Your task to perform on an android device: Open the Mindfulness app, I would like to have a personalized guided meditation to help me be productive throughout the day.
Image 0: 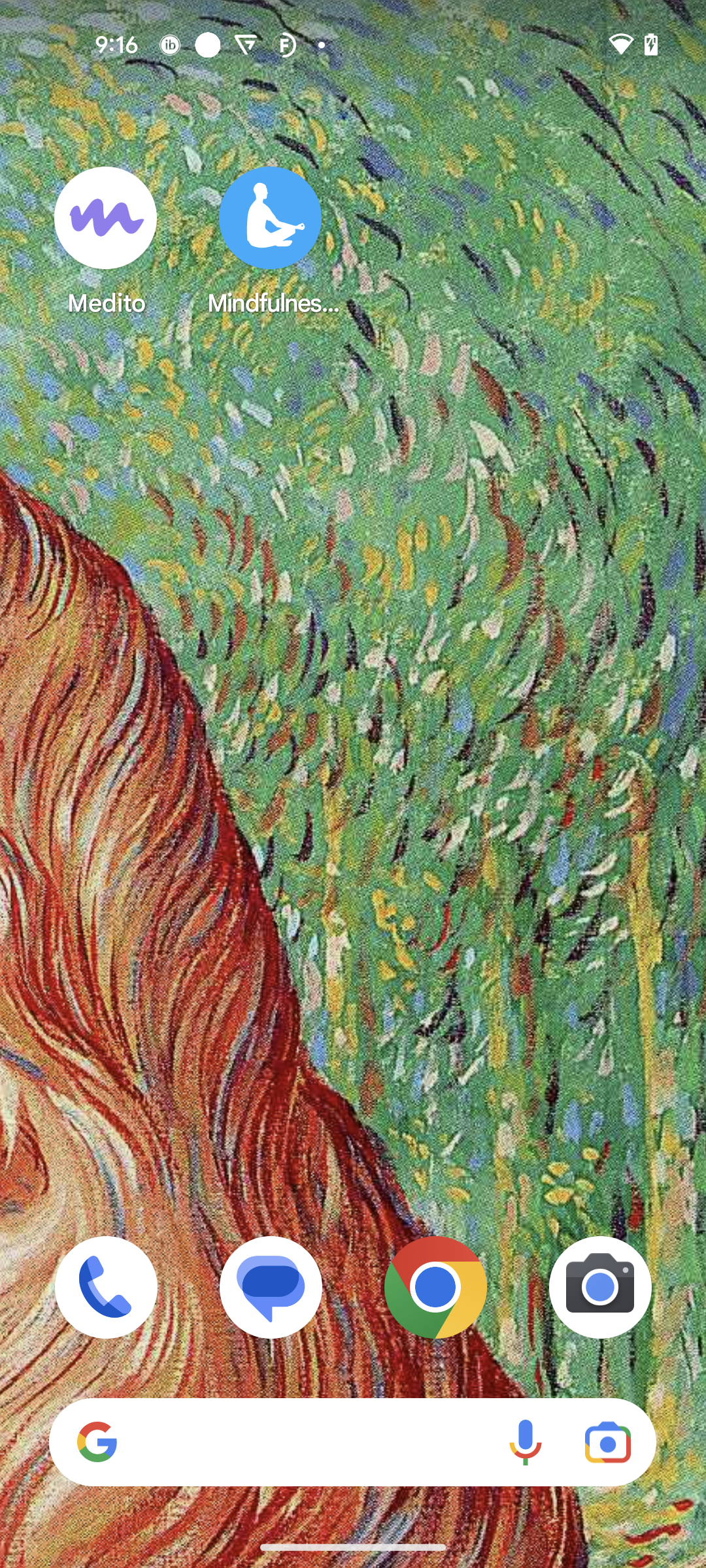
Open the Mindfulness app
Step 0: open app "Mindfulness App"
Image 1: 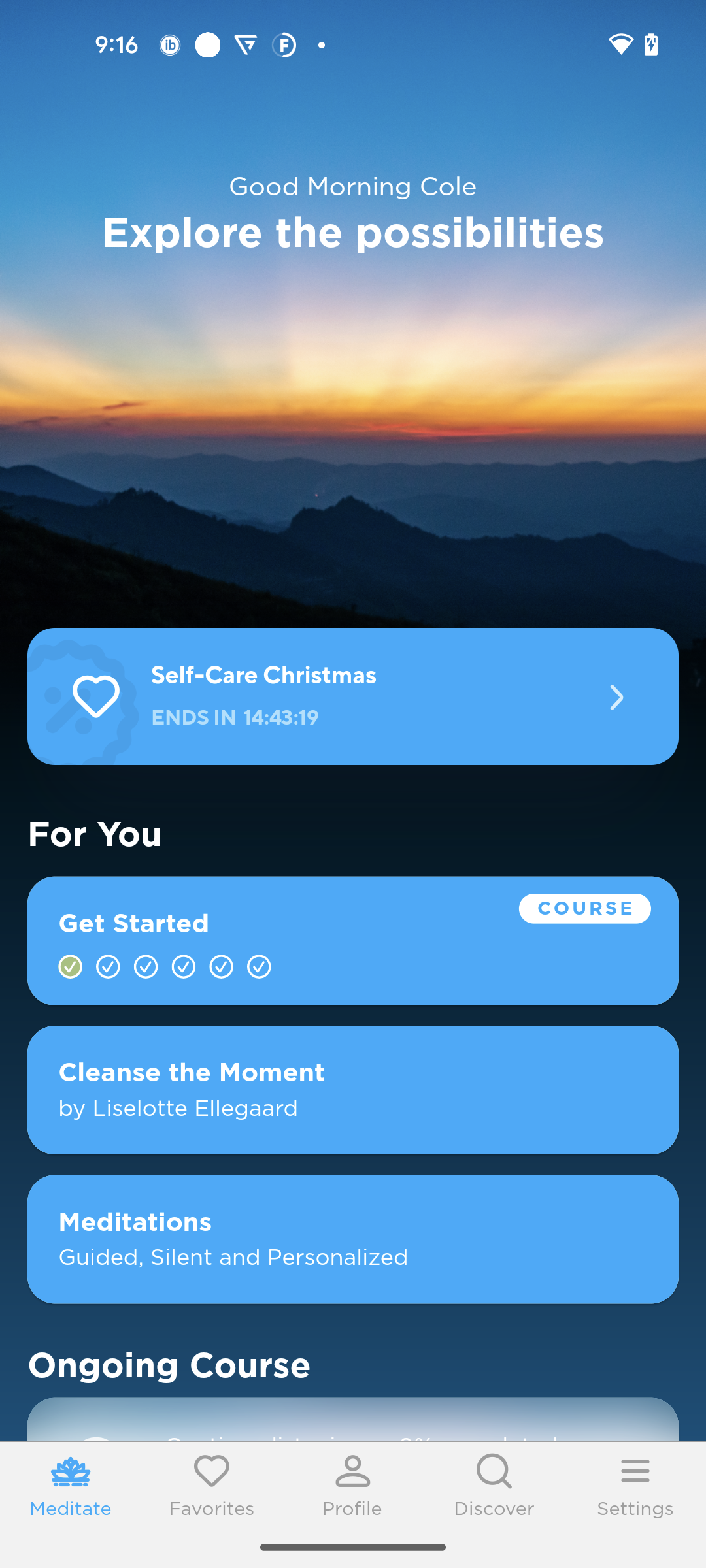
Click on the Get started option
Step 1: click (353, 940)
Image 2: 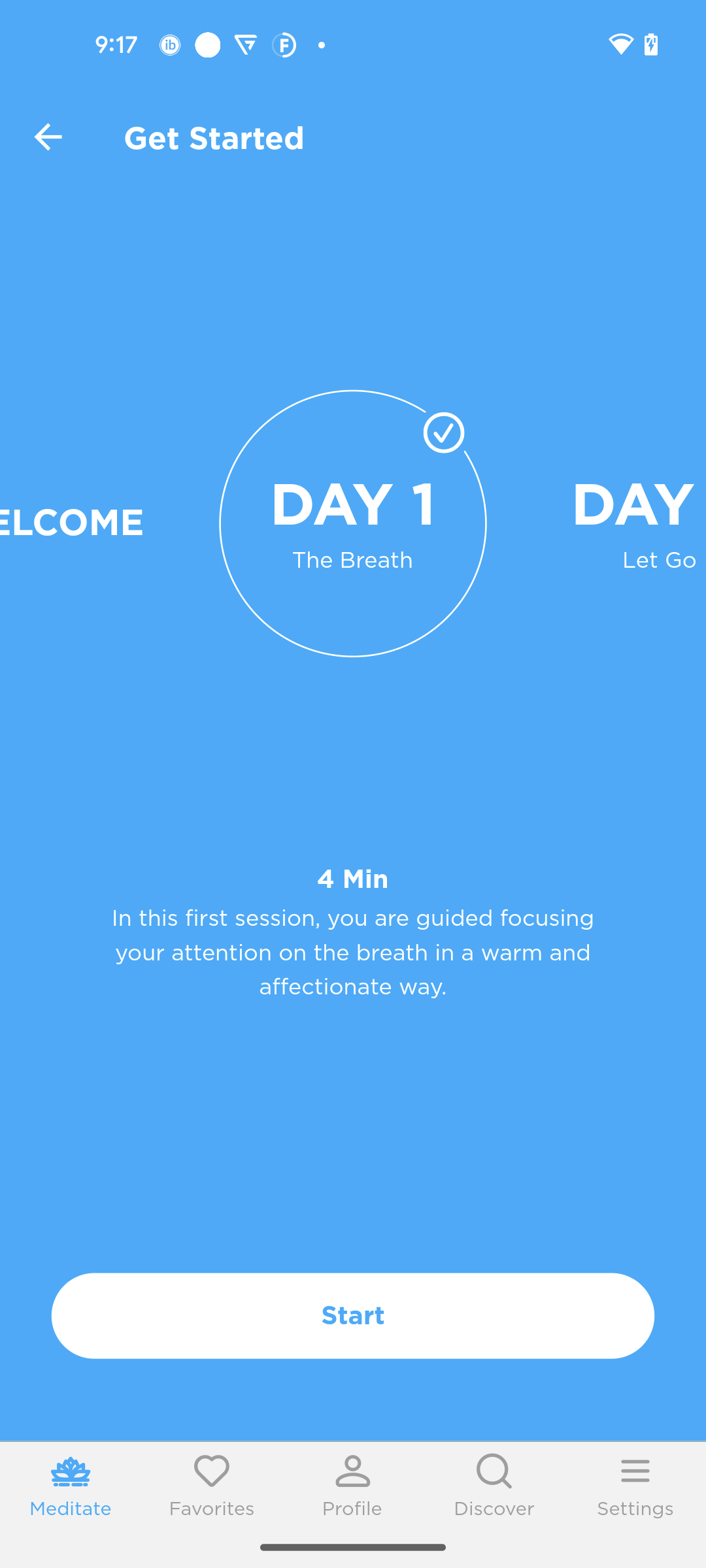
Click on the Start button
Step 2: click (353, 1316)
Image 3: 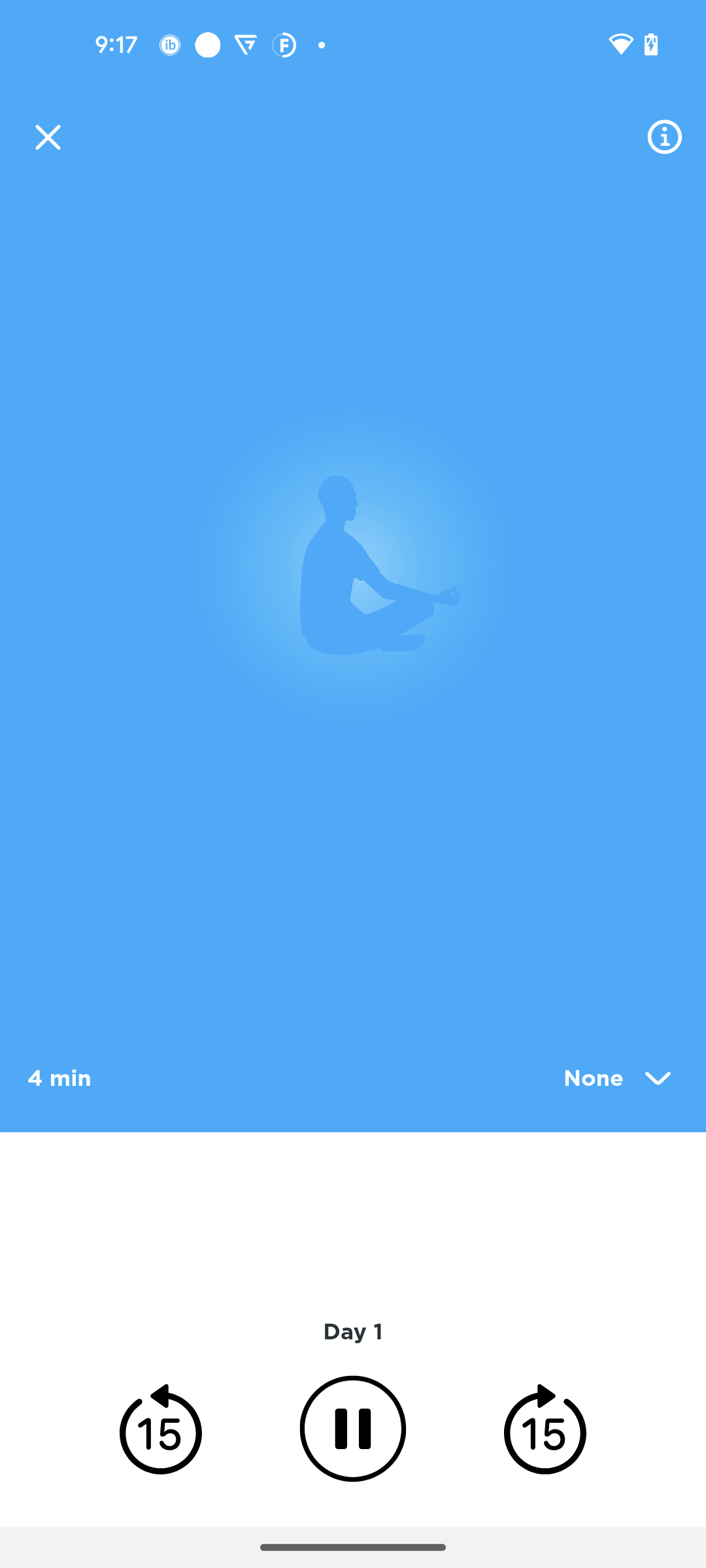
Click on the Start button
Step 3: wait